Your task to perform on an android device: I want to create a playlist of all my favorite songs by Luciano Pavaritto. Add the "my way" song in a playlist and name the playlist as Favorites in the Wynk Music app.
Image 0: 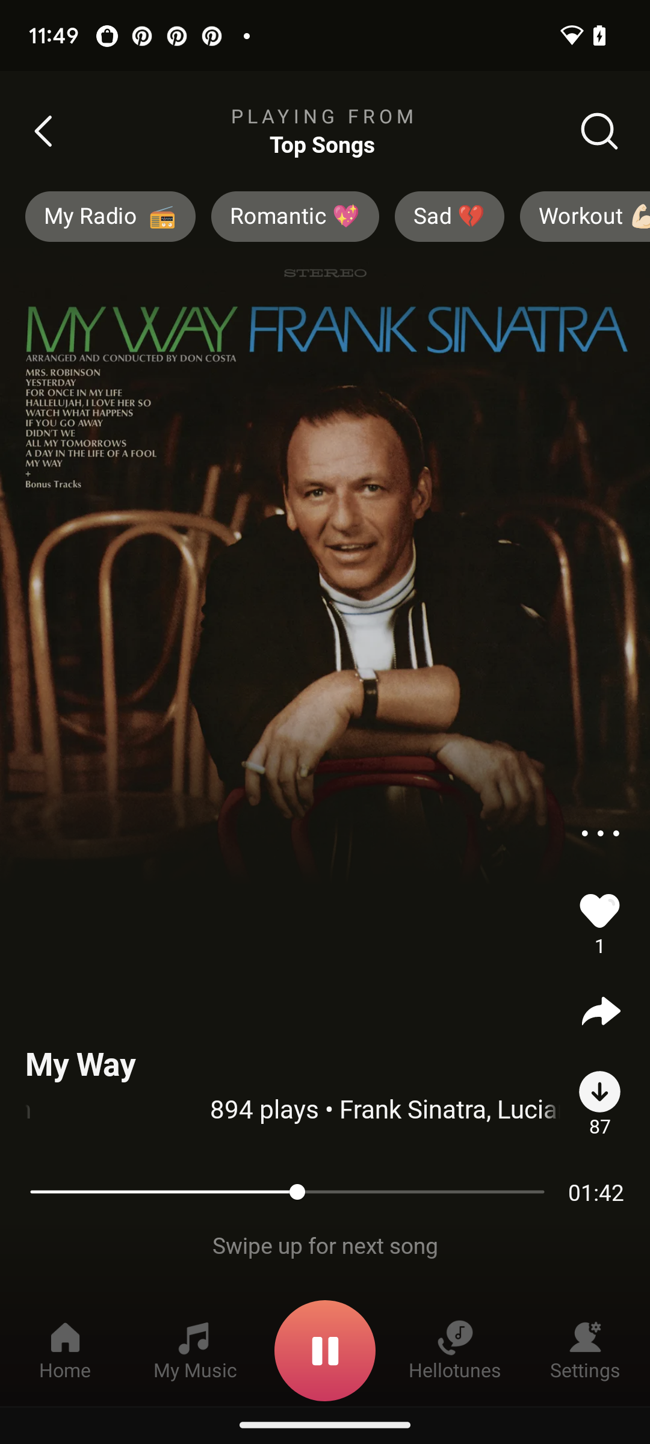
Click on the three dots button.
Step 0: click (599, 832)
Image 1: 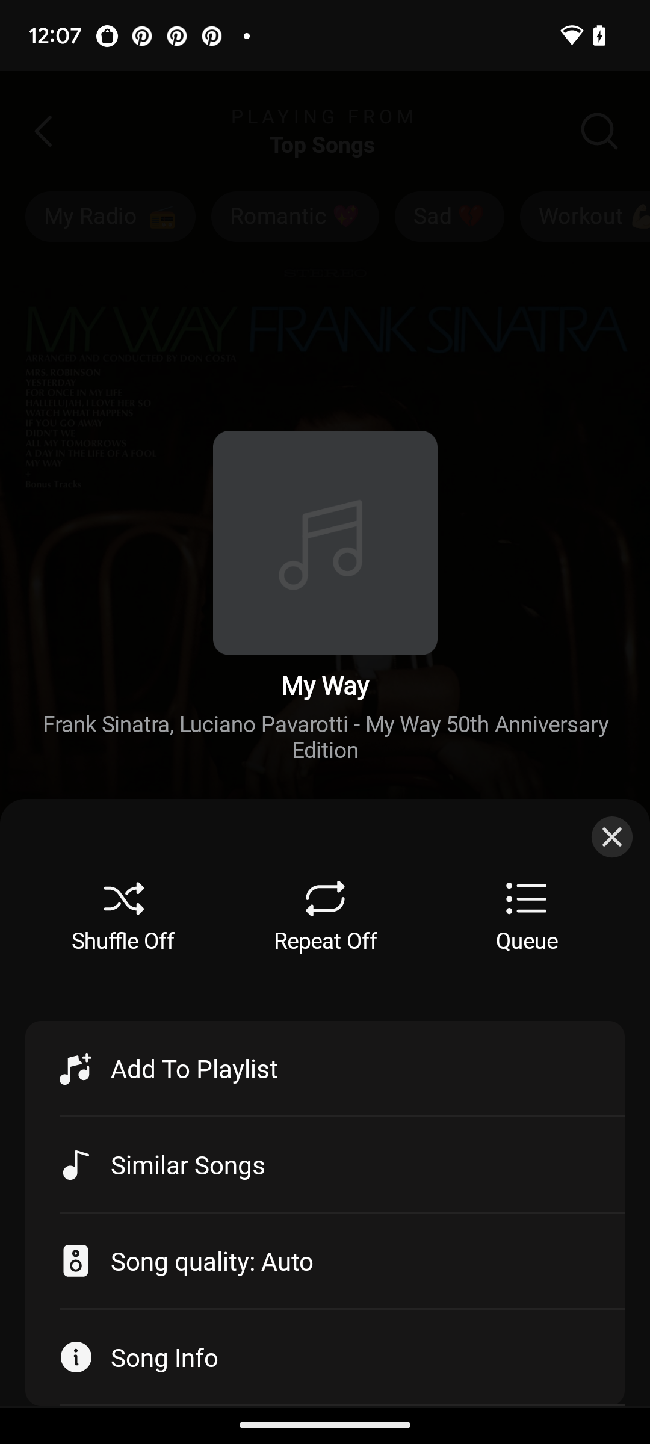
Click on the add to playlist.
Step 1: click (194, 1068)
Image 2: 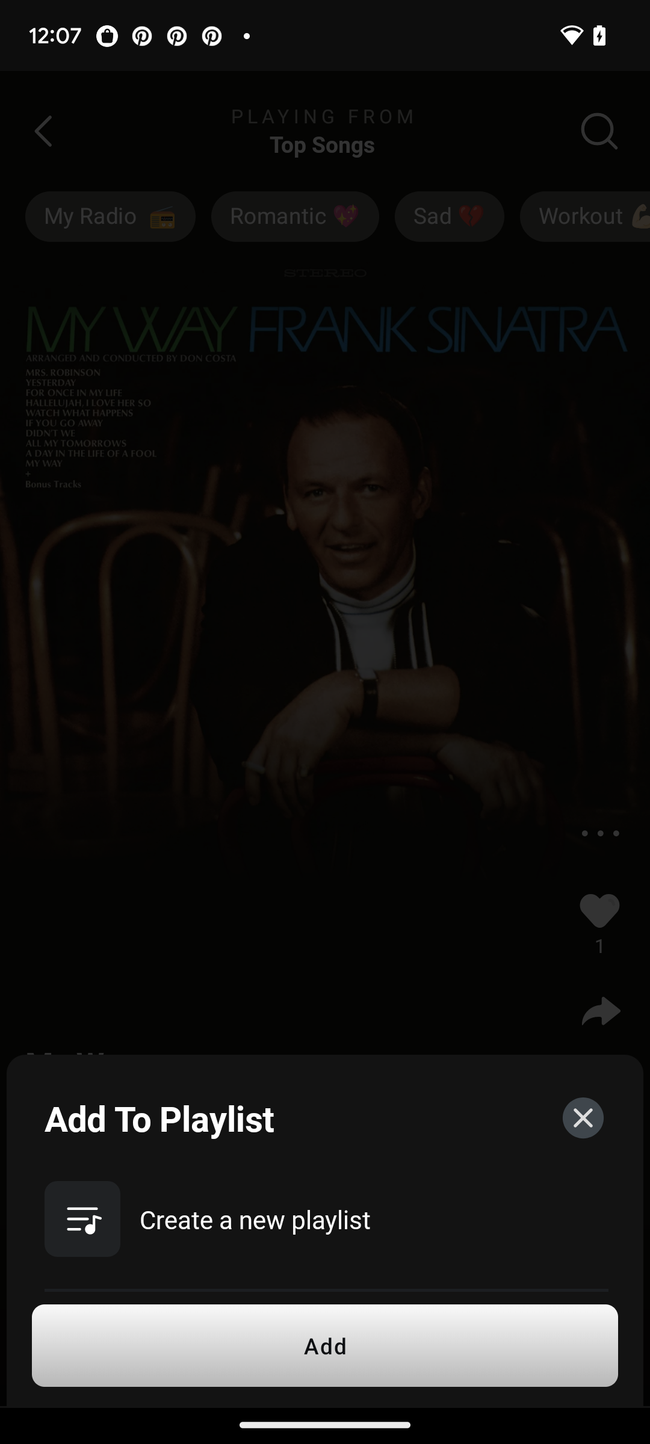
Click on the create new playlist.
Step 2: click (255, 1219)
Image 3: 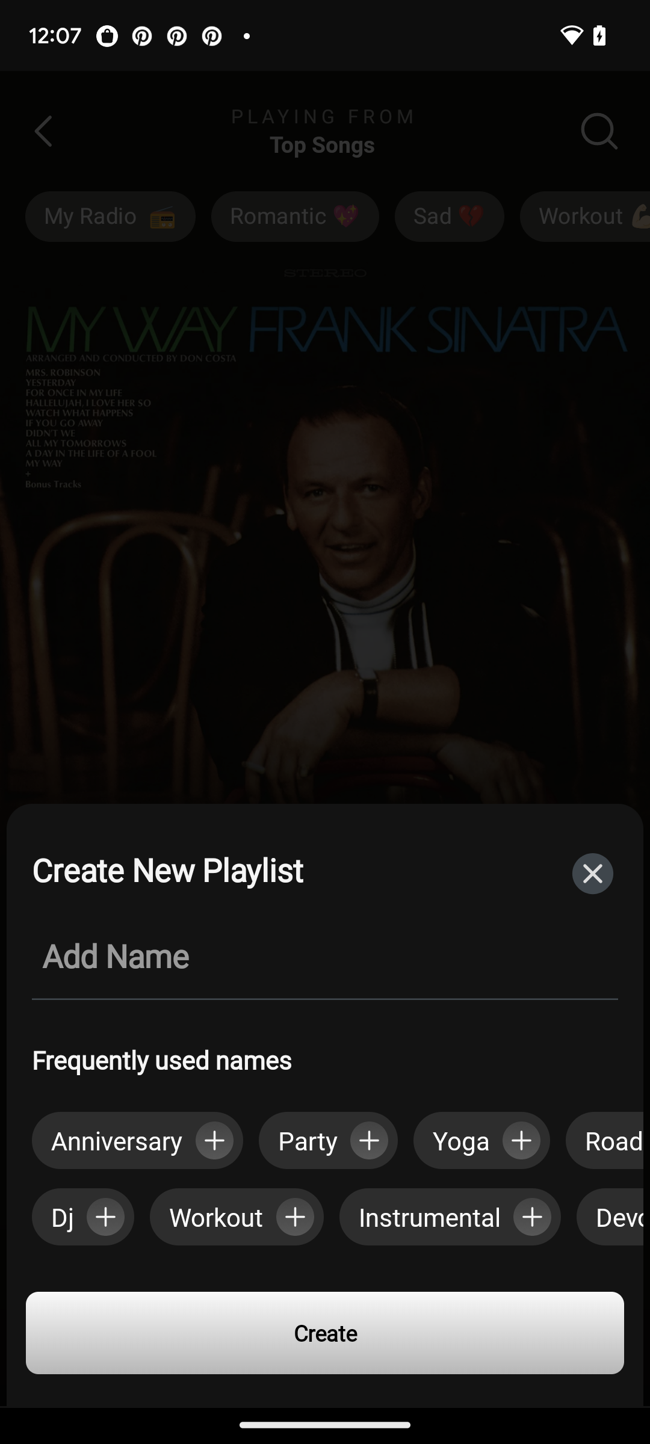
Click on the add name bar.
Step 3: click (111, 955)
Image 4: 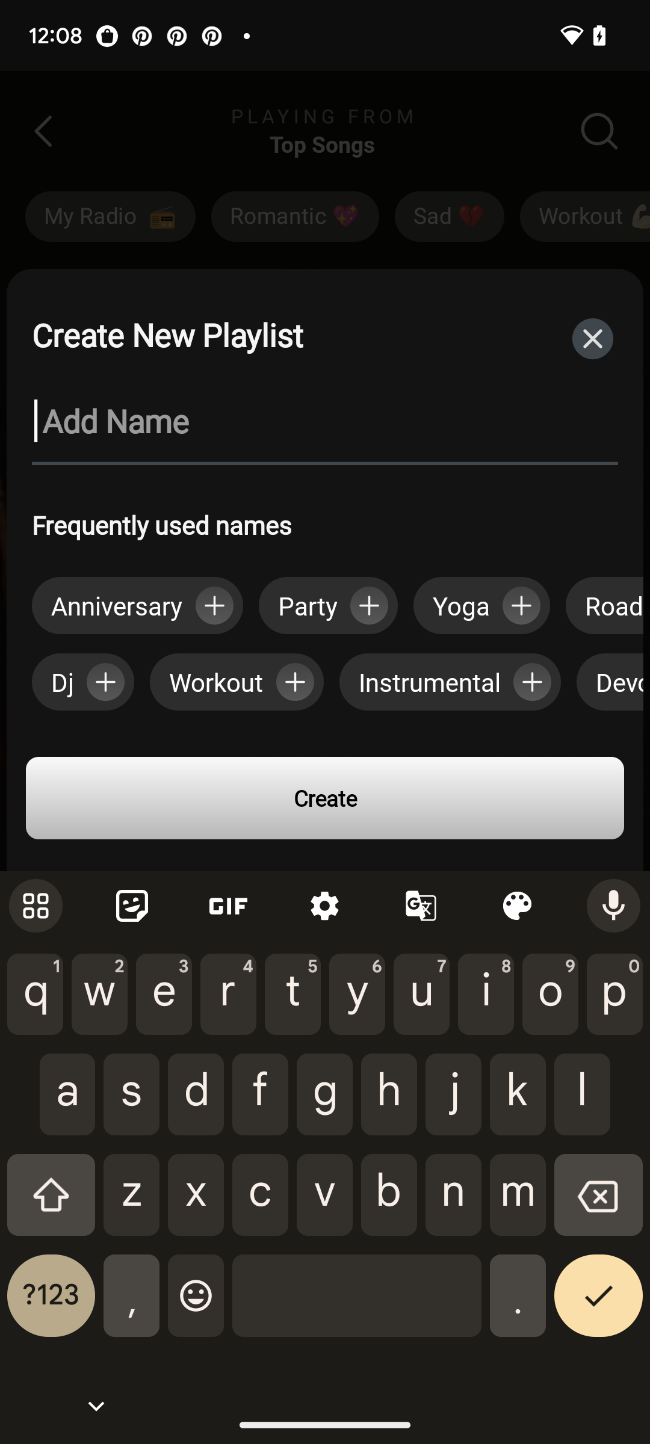
Enter the name of the playlist.
Step 4: type "Favorites"
Image 5: 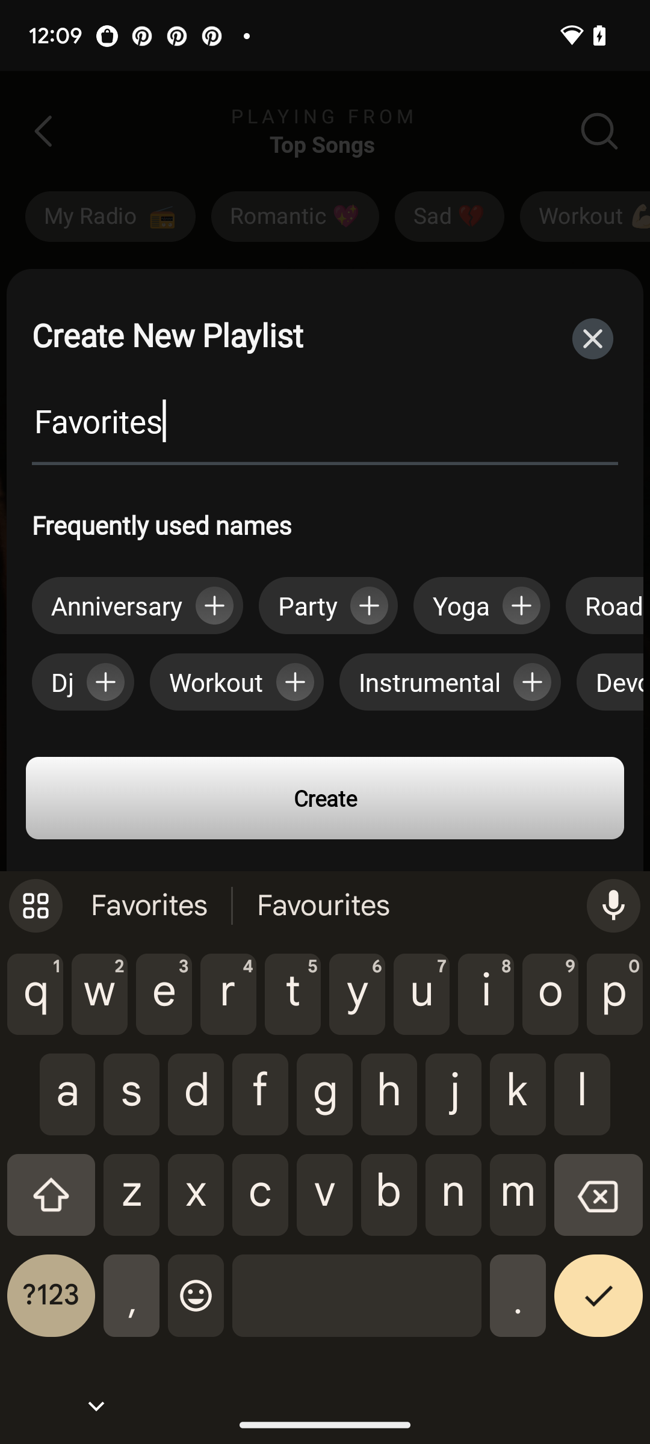
Click on the create button.
Step 5: click (325, 798)